Your task to perform on an android device: I would like to add the pink color in a large circle shape,
Image 0: 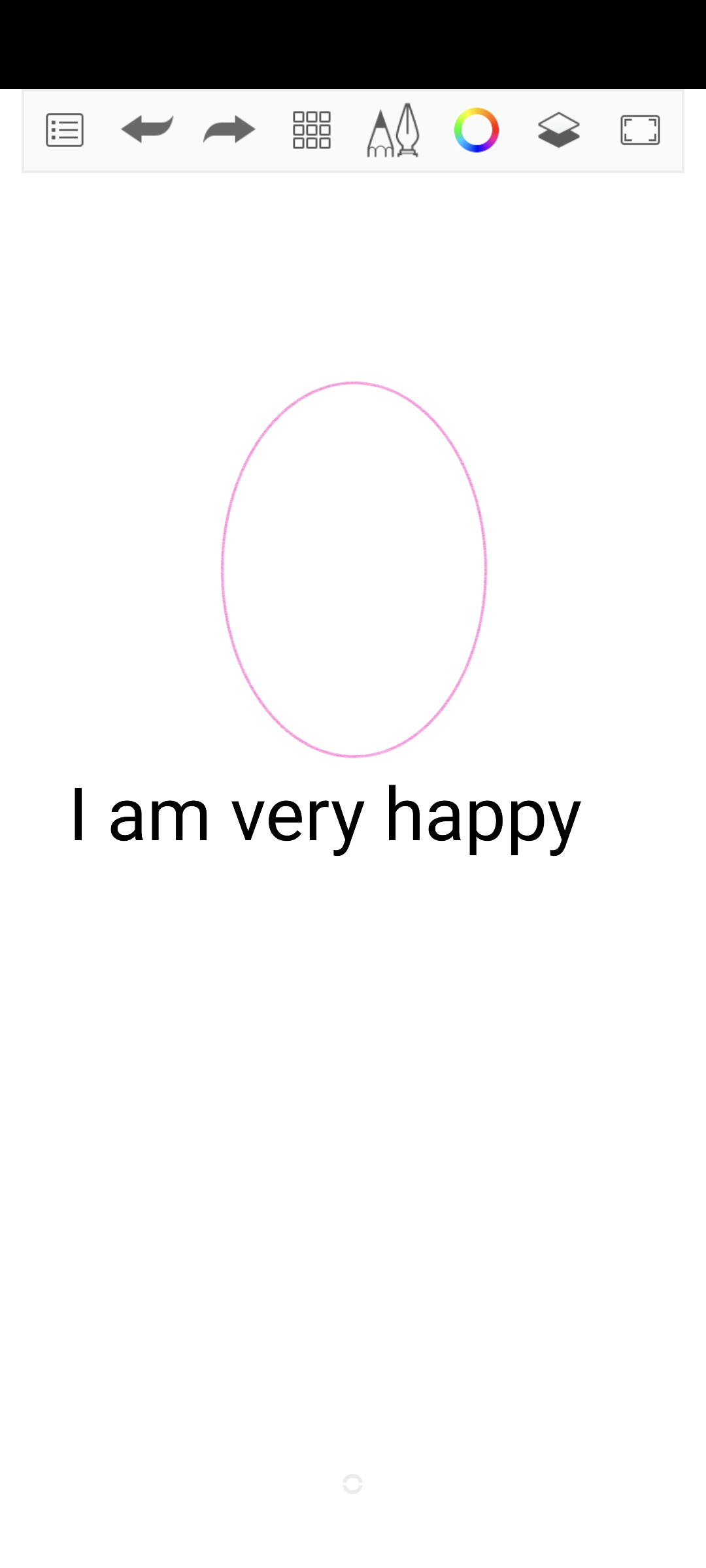
Click on the grid shape at the top of the screen
Step 0: click (311, 130)
Image 1: 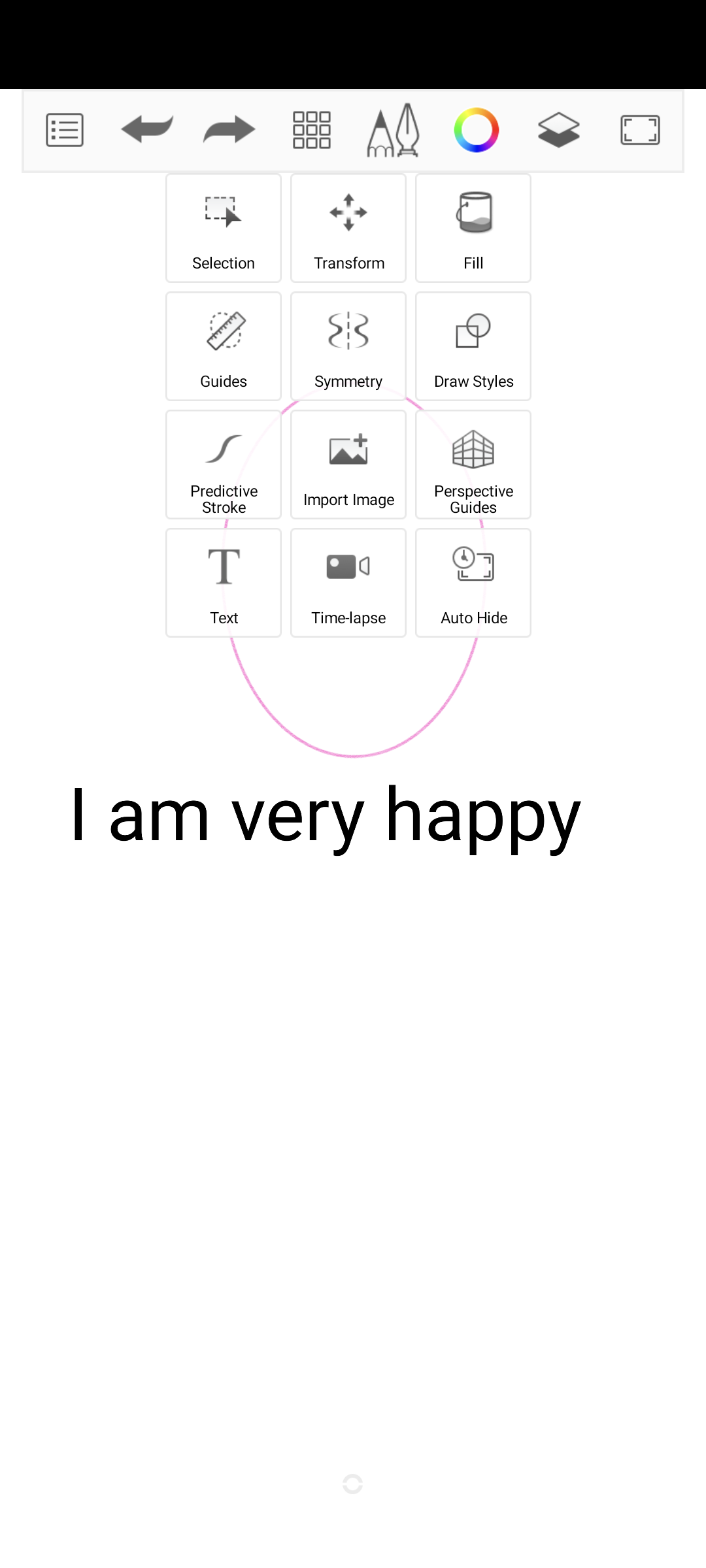
Click on the fill option
Step 1: click (472, 212)
Image 2: 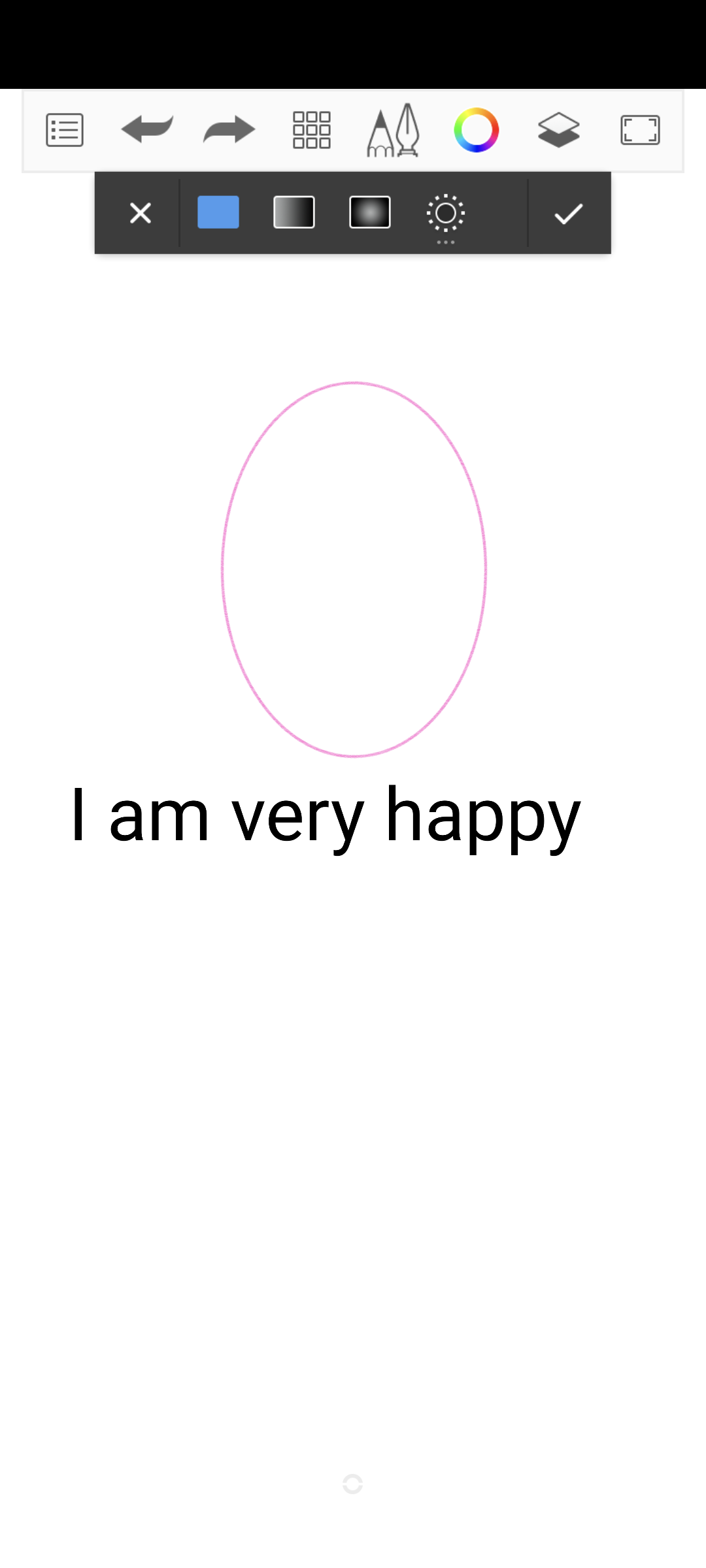
Click on the circle
Step 2: click (353, 870)
Image 3: 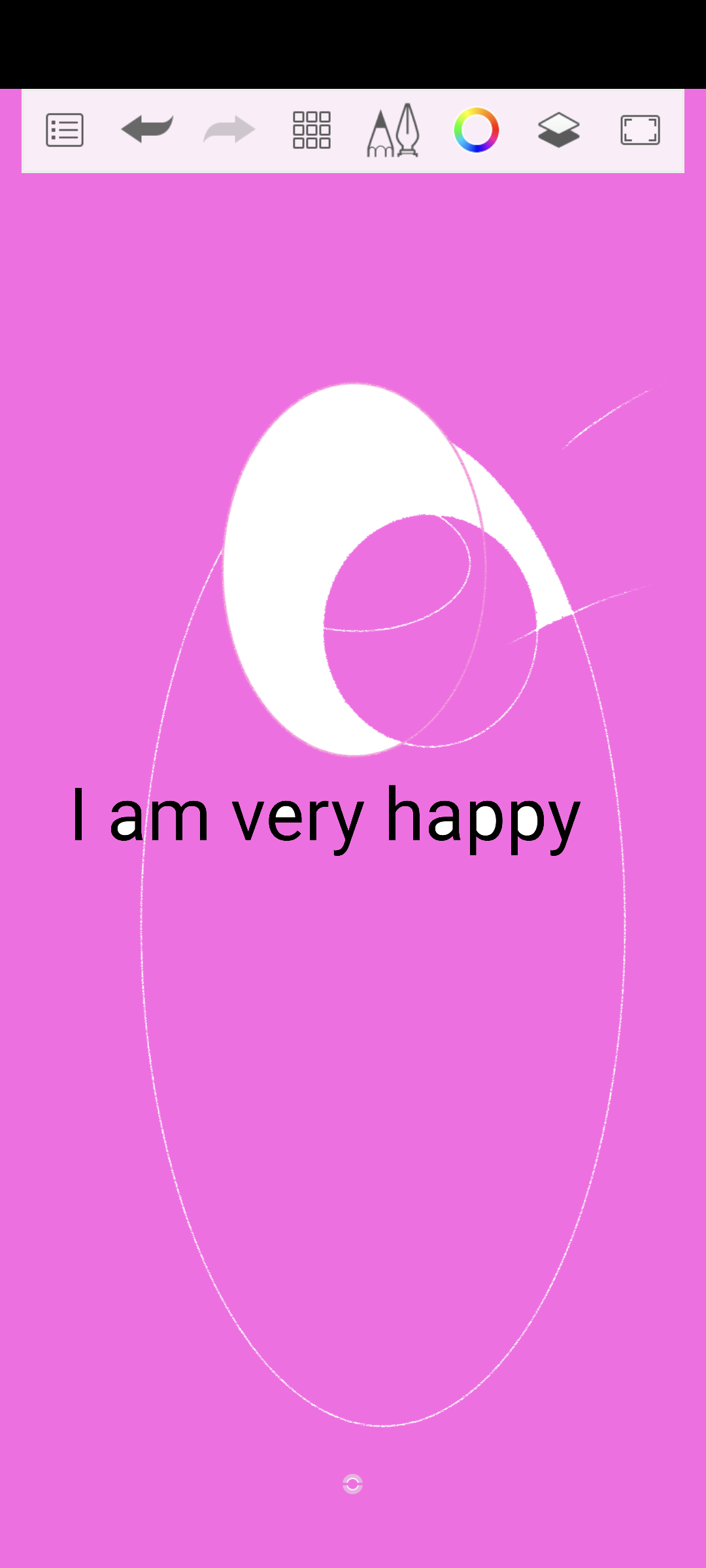
Click on the circle
Step 3: wait
Image 4: 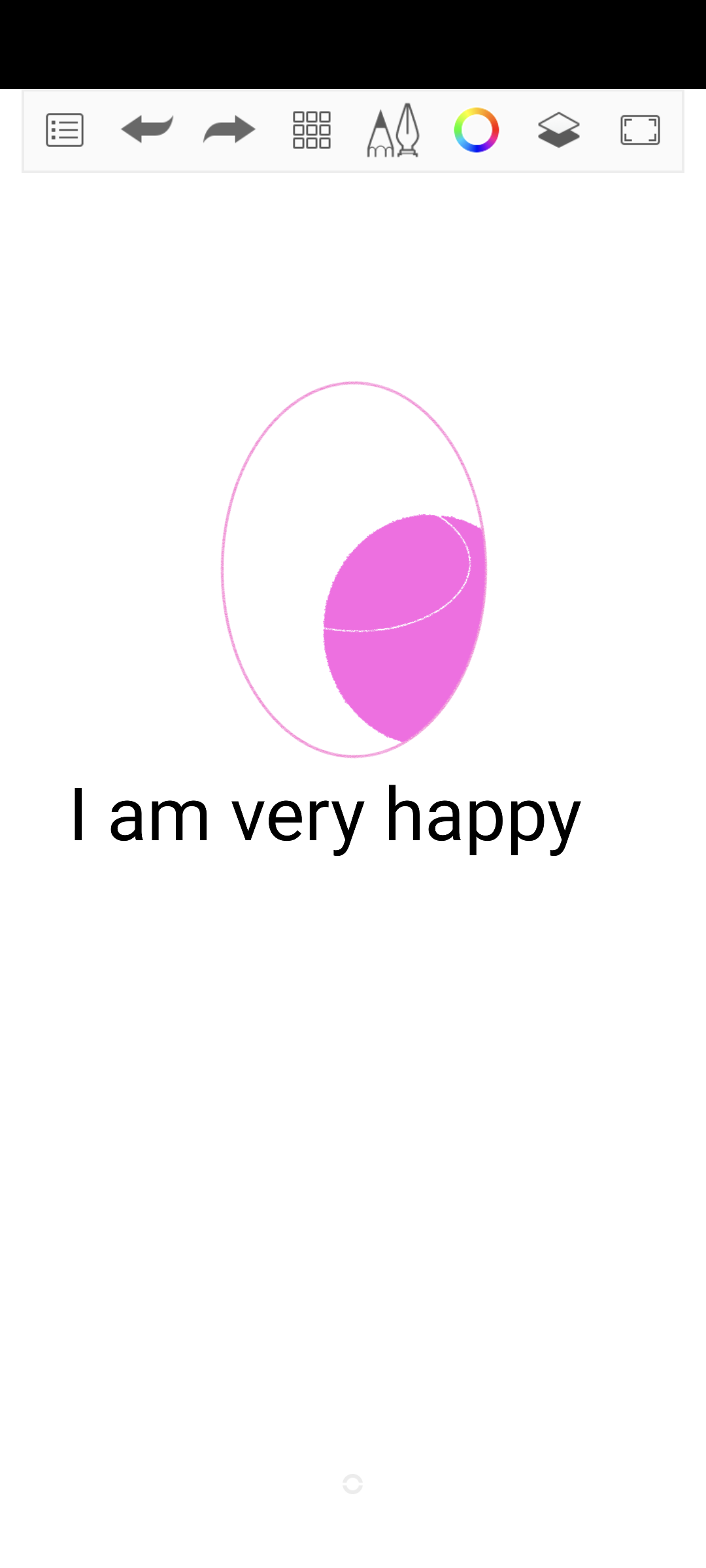
Click on the circle
Step 4: wait